Your task to perform on an android device:  increment the current timer by 3 minutes
Image 0: 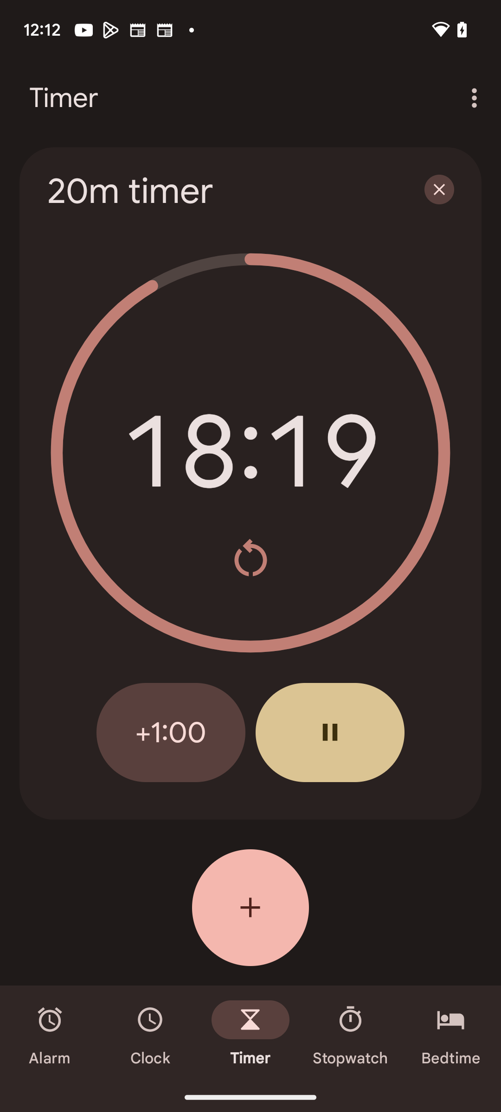
click on +1:00 button three times
Step 0: click (171, 732)